Your task to perform on an android device: I want to go to the cart and view Roasted Peeled Almonds.
Image 0: 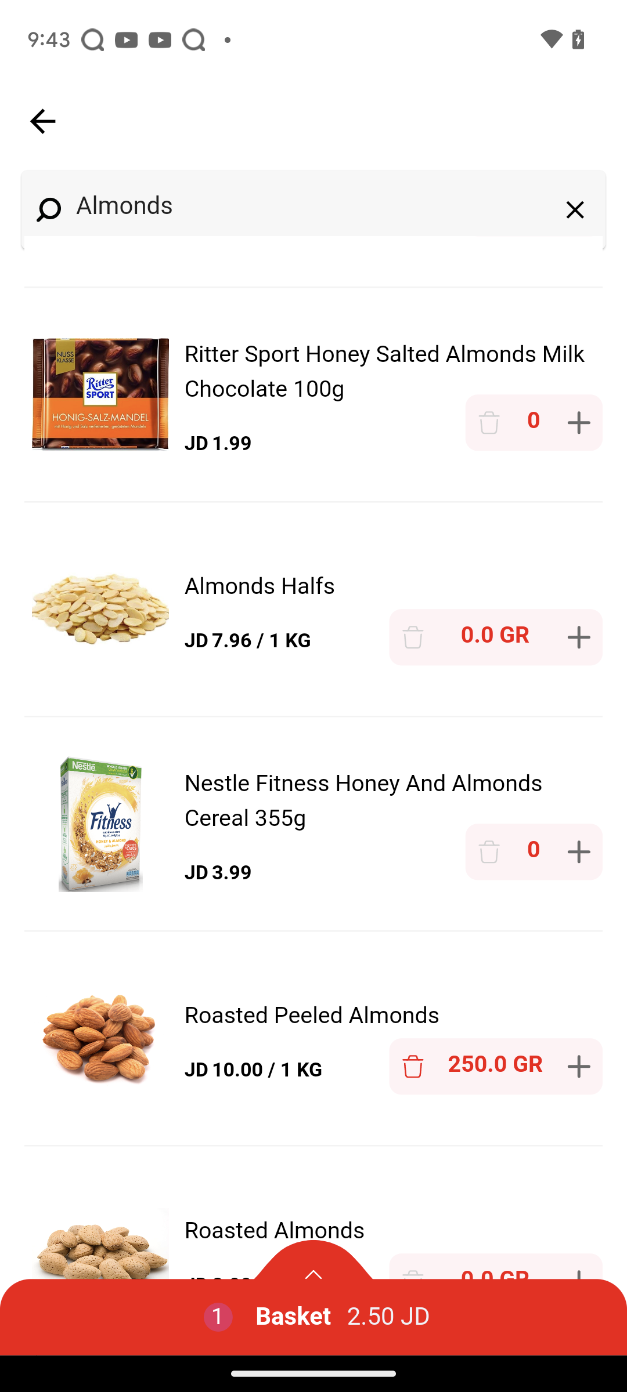
Click on the basket dropdown at the bottom of the screen
Step 0: click (313, 1293)